Your task to perform on an android device: Go to the settings and share all data on messages in Google fit
Image 0: 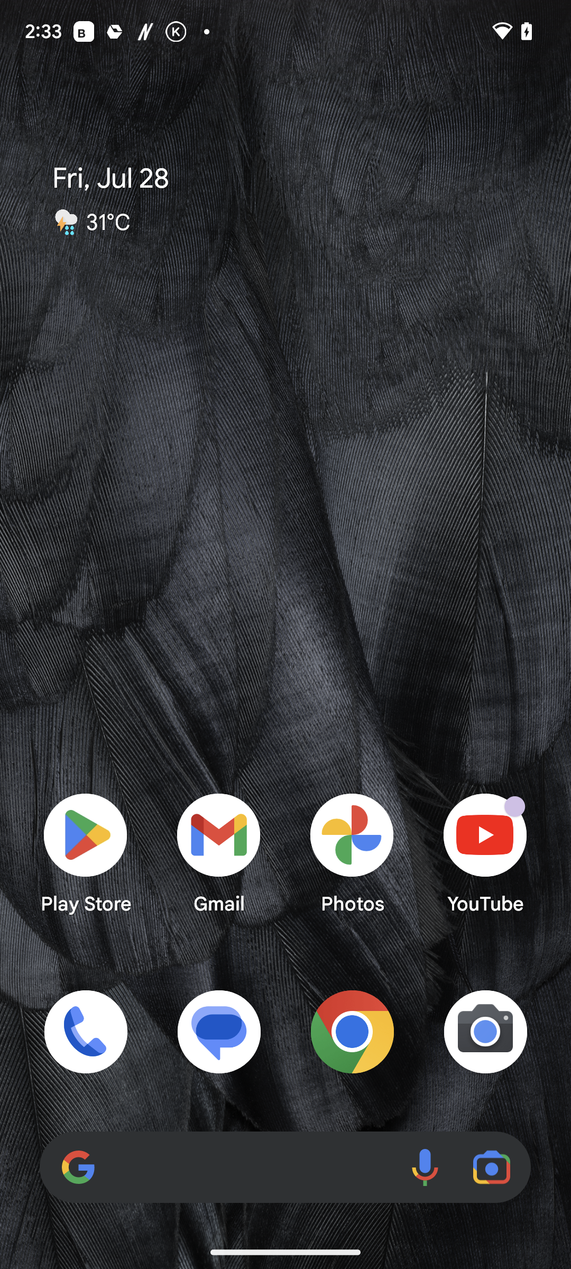
Open the google fit app
Step 0: open app "Fit"
Image 1: 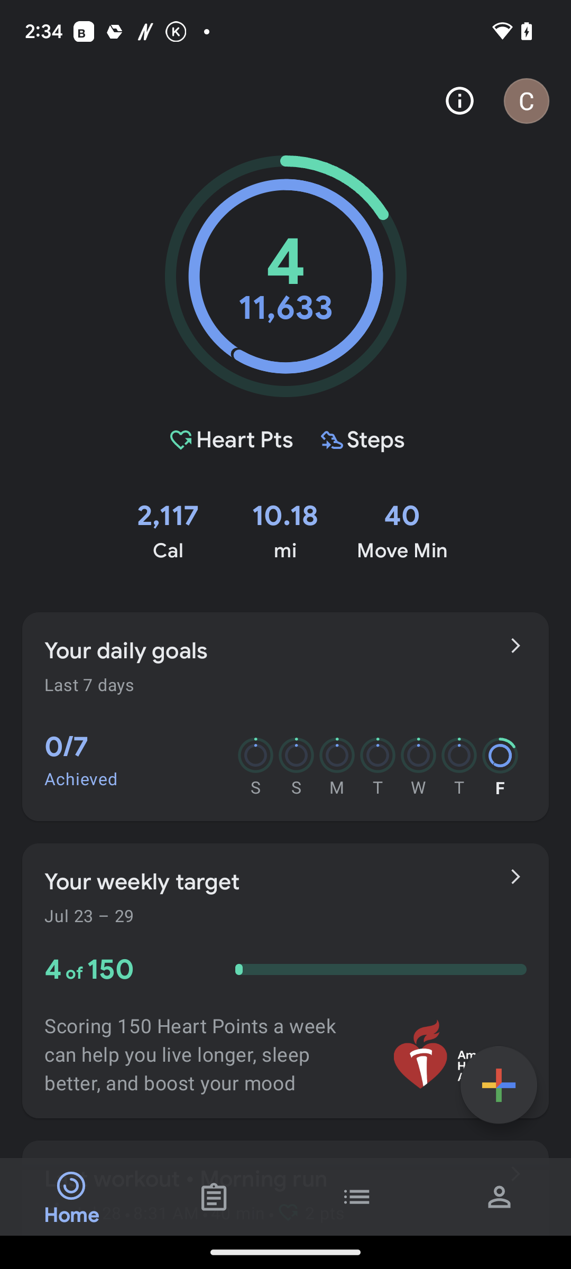
Click on journal option at the bottom of the screen
Step 1: click (214, 1197)
Image 2: 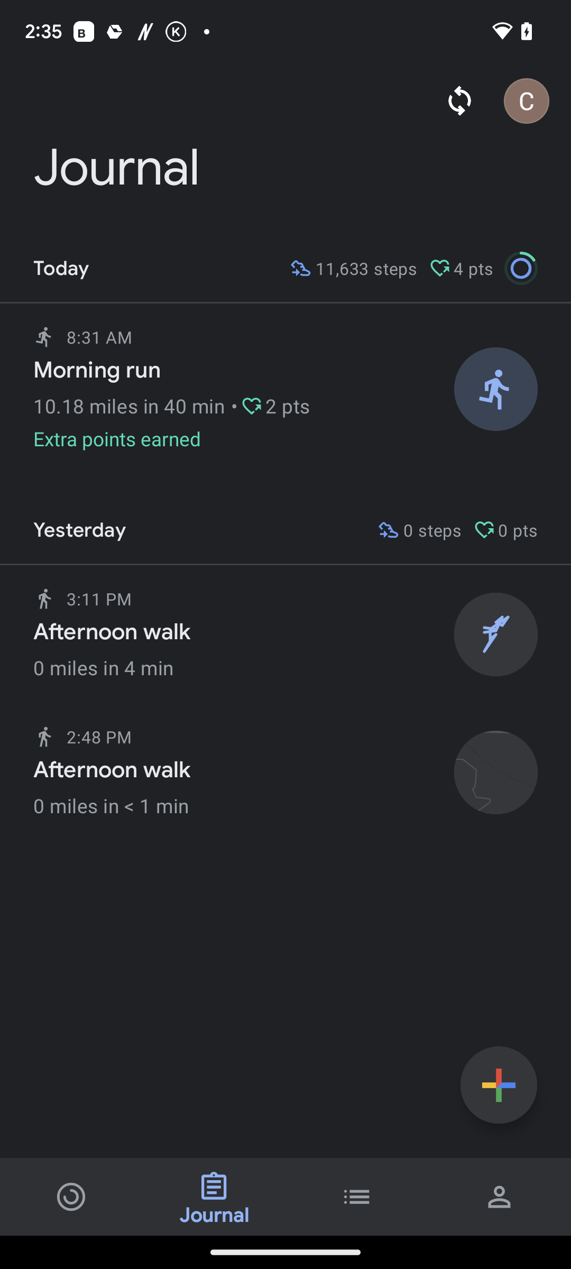
Click on morning run at the top of the screen
Step 2: click (244, 370)
Image 3: 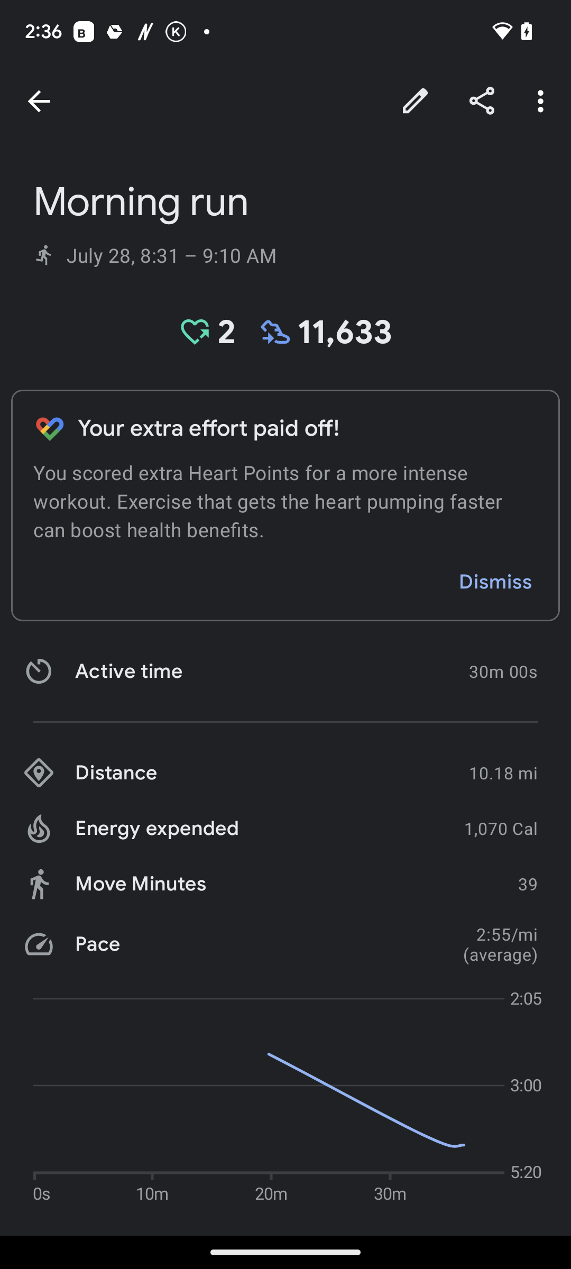
Click on share icon at the right top of the screen
Step 3: click (482, 101)
Image 5: 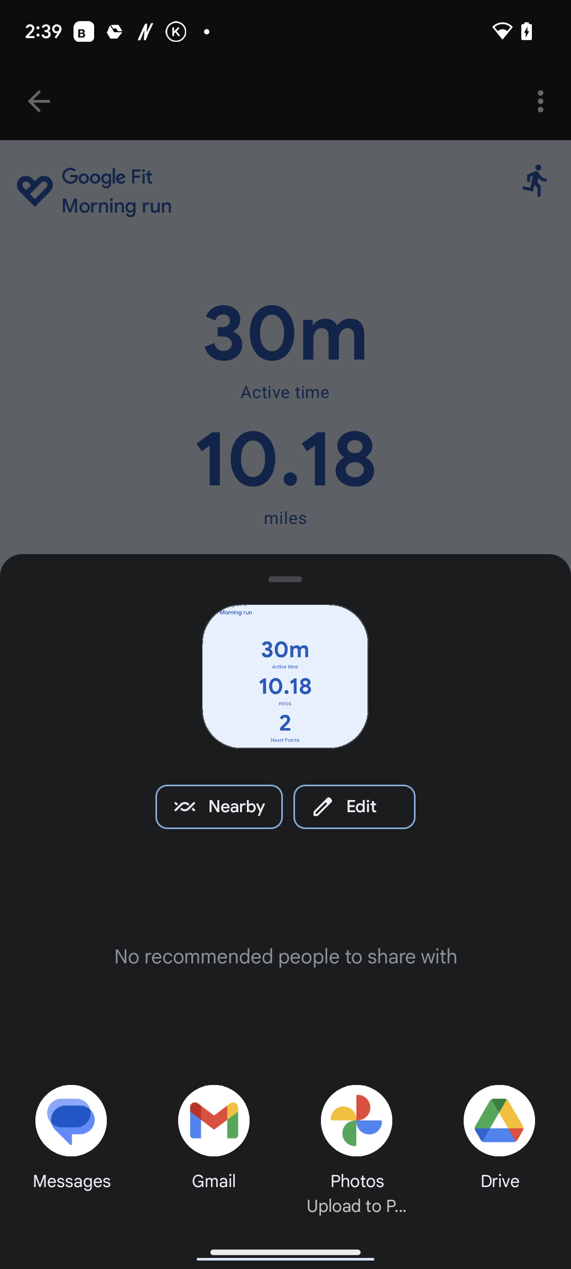
Tap on the messages option at the bottom left corner of the screen
Step 5: click (91, 1120)